Your task to perform on an android device: Open the Frog Weather app, Open the Map to view the current weather conditions
Image 0: 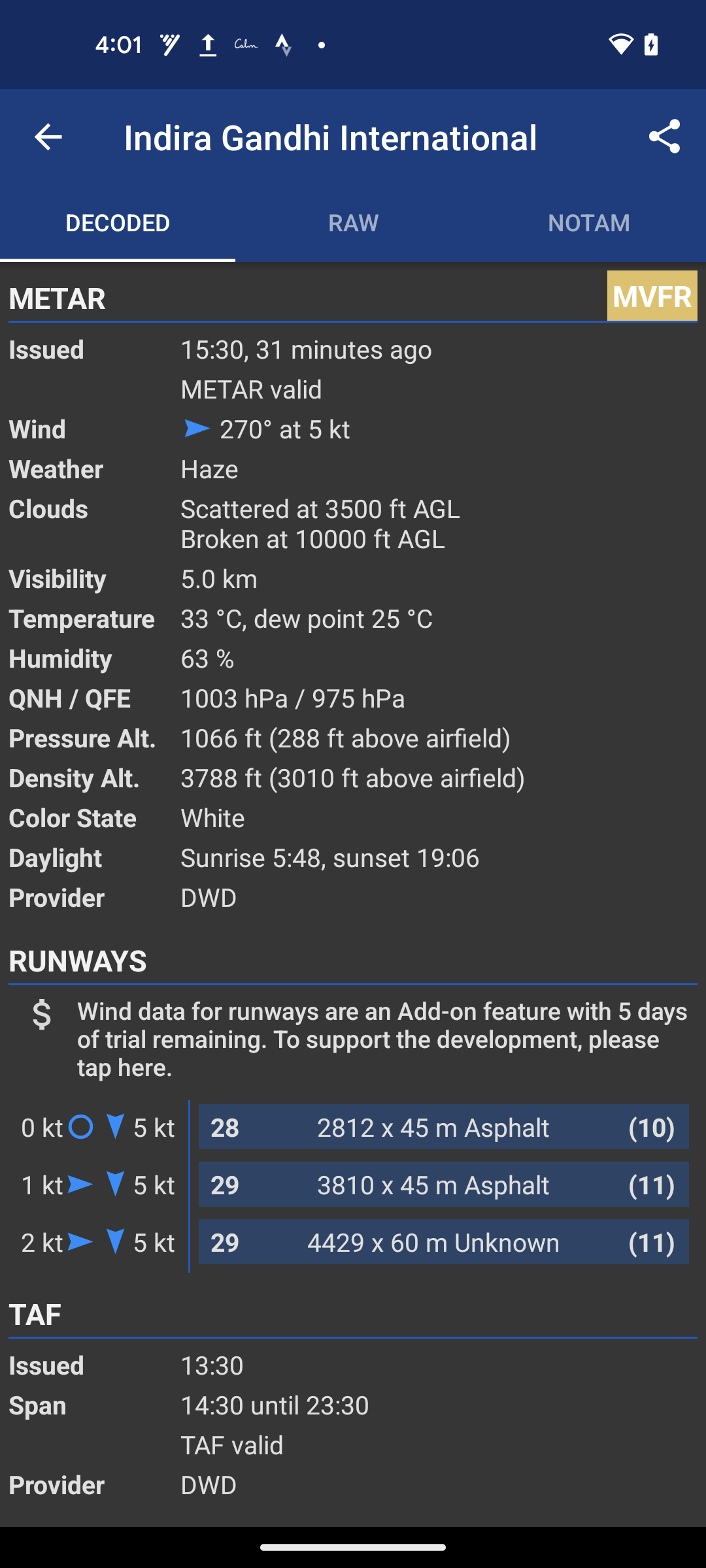
Open the Frog Weather app
Step 0: open app "Frog Weather"
Image 1: 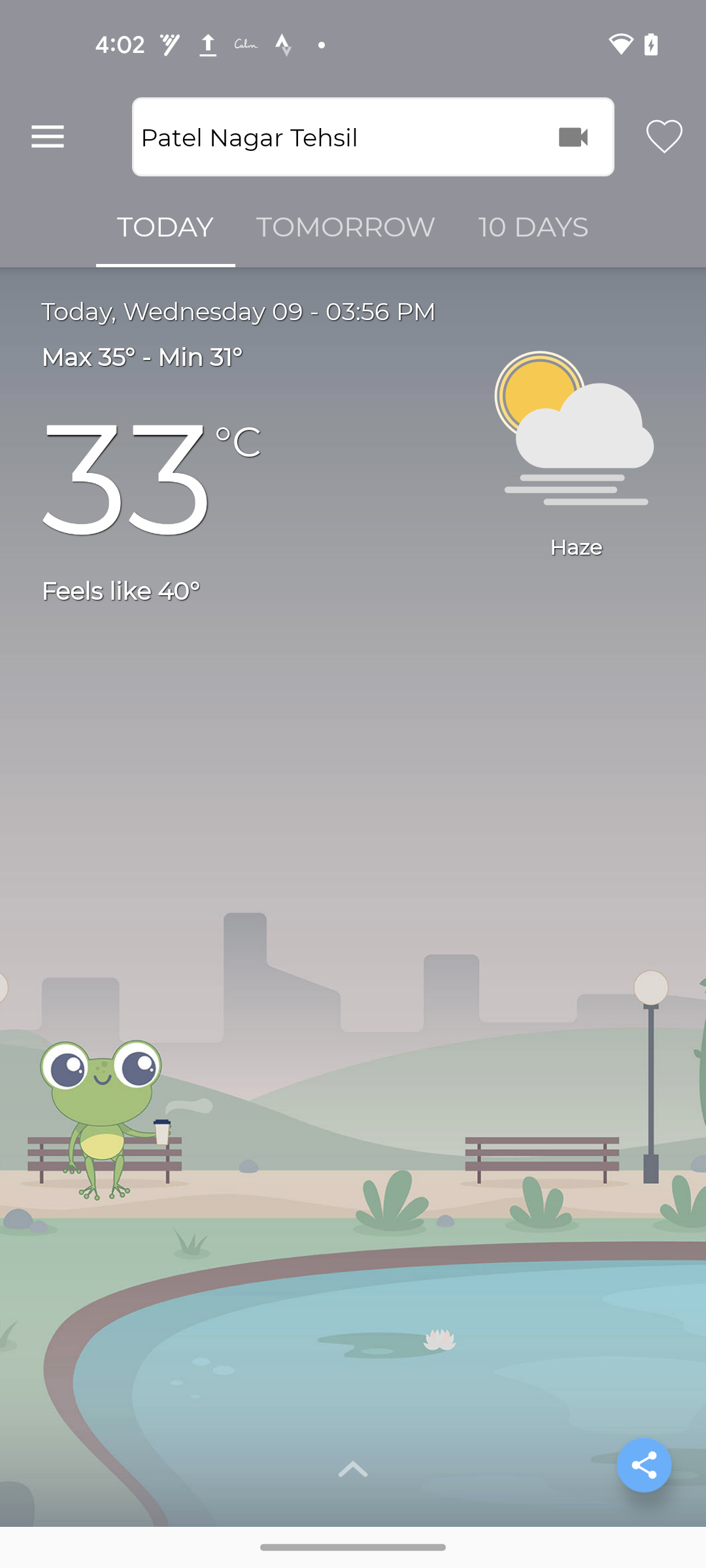
Click on the Menu icon at the top left corner of the screen
Step 1: click (48, 137)
Image 2: 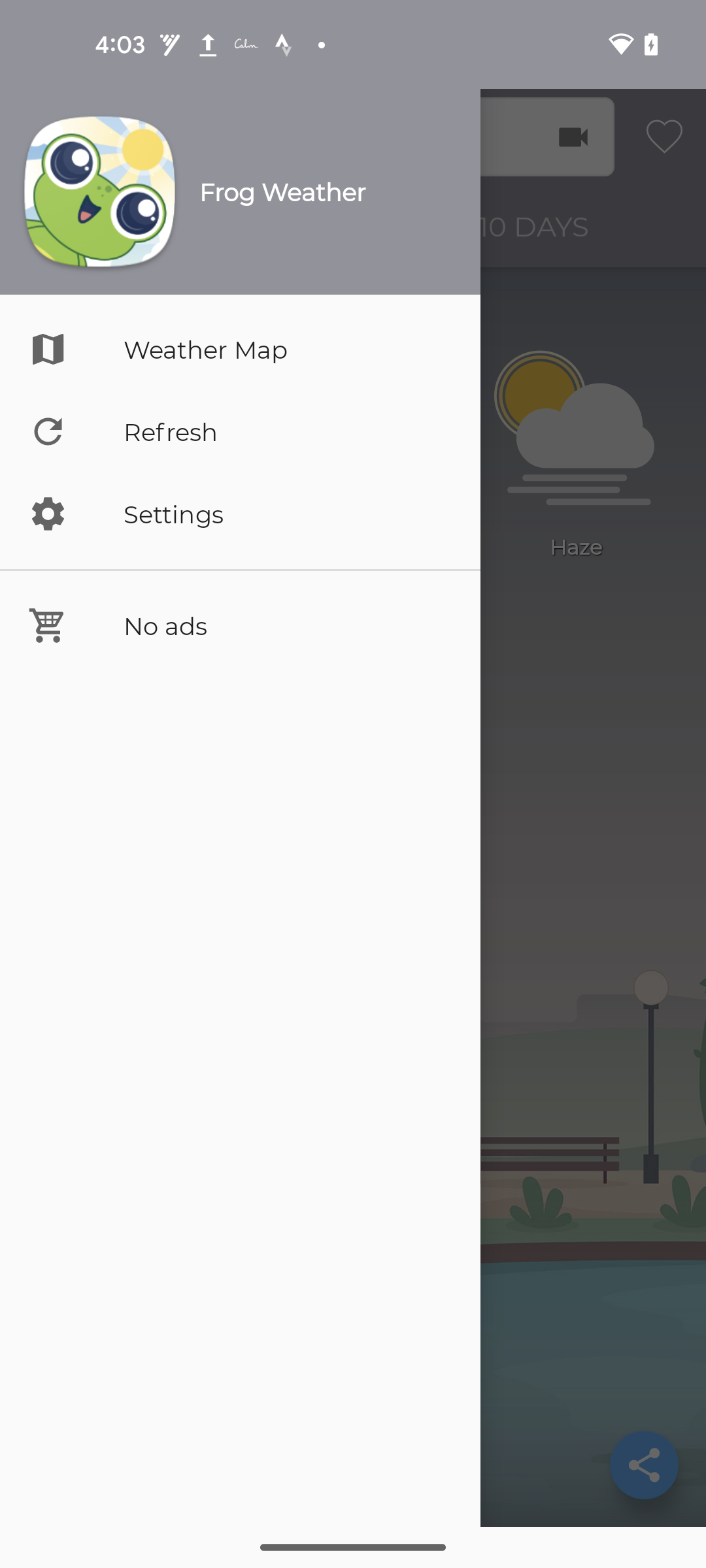
Click on the Weather Map
Step 2: click (142, 356)
Image 3: 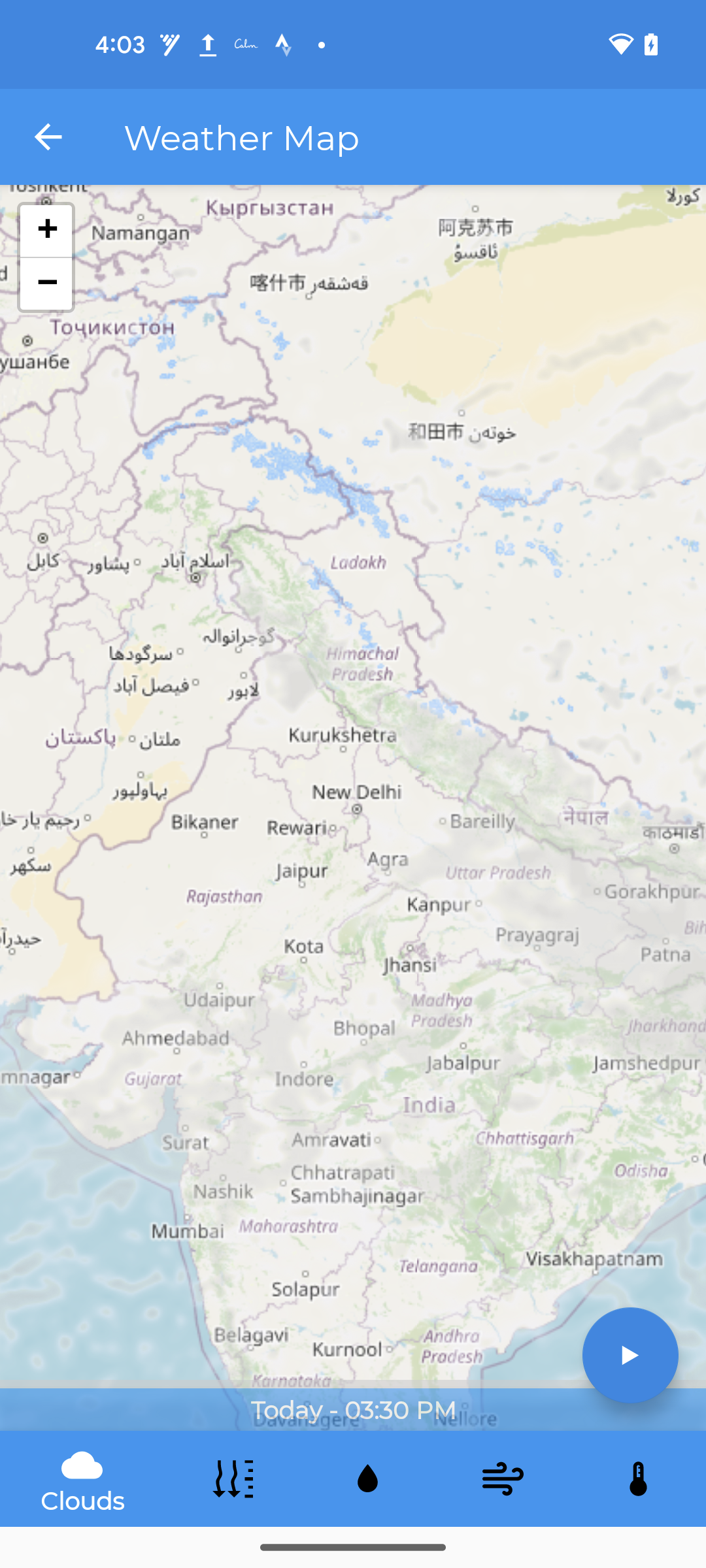
Click on the Play button at the bottom right
Step 3: click (630, 1355)
Image 4: 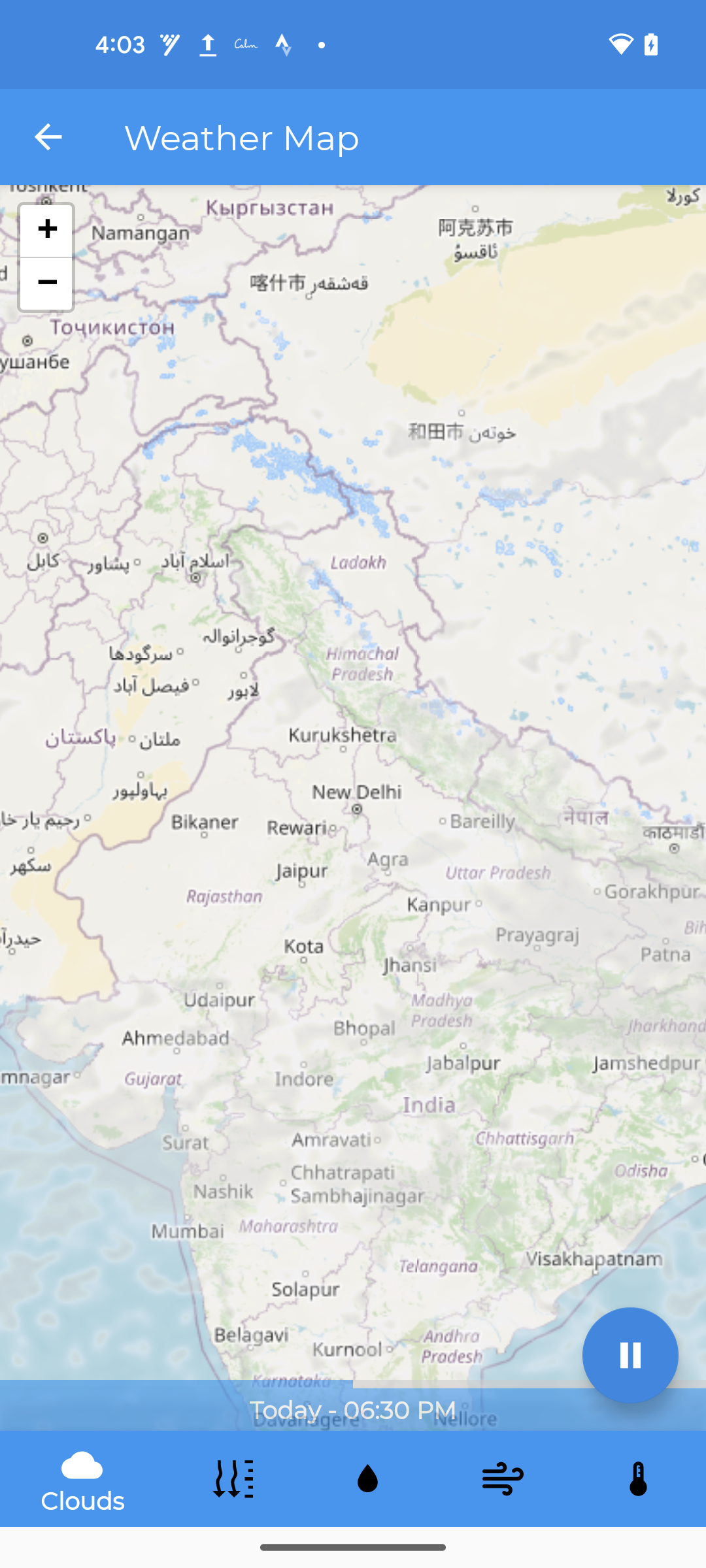
Click on the Play button at the bottom right
Step 4: wait